Your task to perform on an android device: To get all the latest updates and notifications from SketchBubble, follow the SketchBubble channel on the Vimeo app.
Image 0: 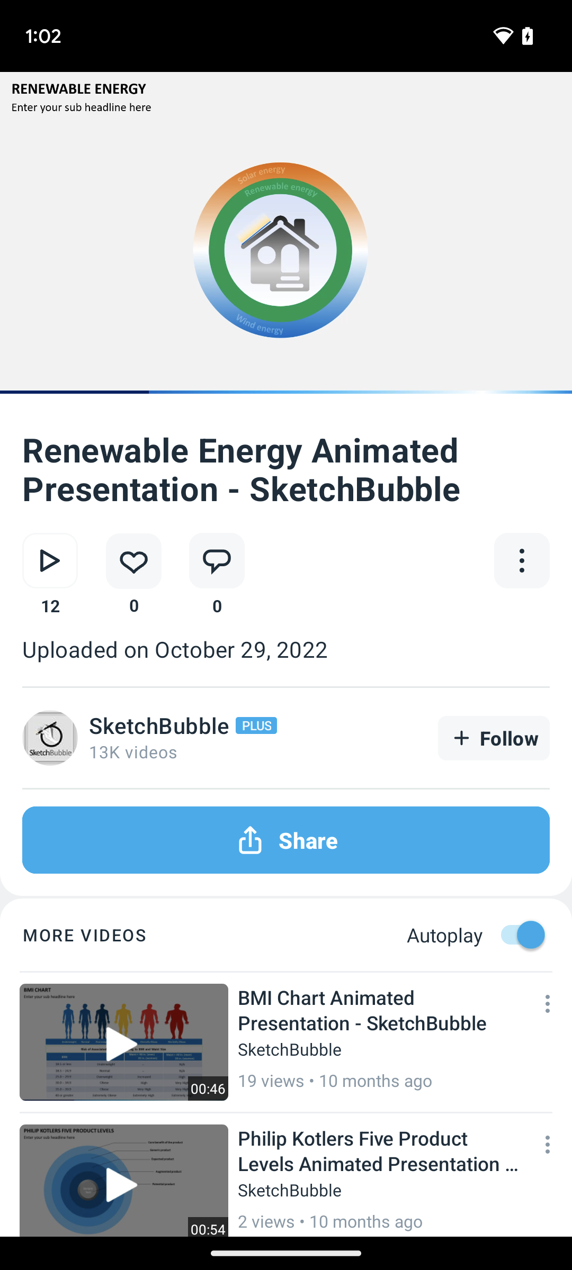
Click on the follow icon on the right side of the channel name.
Step 0: click (494, 738)